Your task to perform on an android device: It's Janet's birthday in next coming week and i had to give her a precious gift , find  oversized poplin shirt in H&M app 
Image 0: 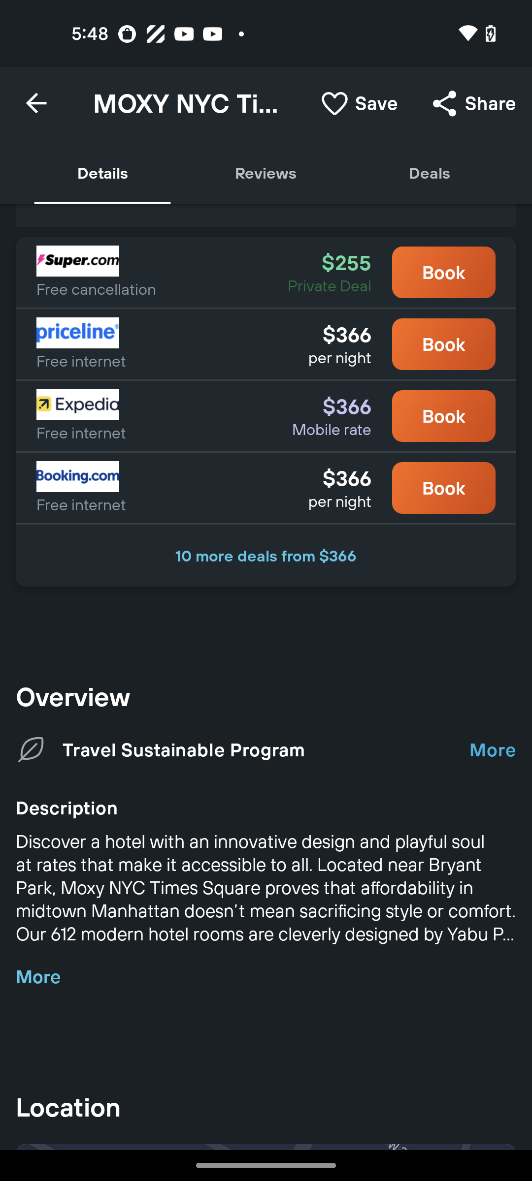
open the H&M app
Step 0: open app "H&M"
Image 1: 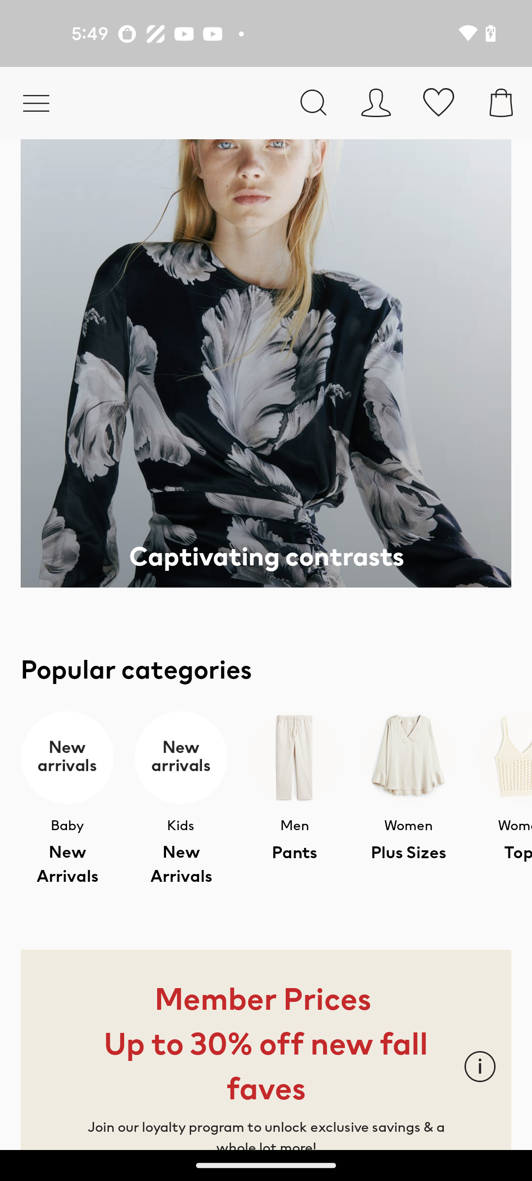
Click on the search icon at the top of the screen
Step 1: click (314, 102)
Image 2: 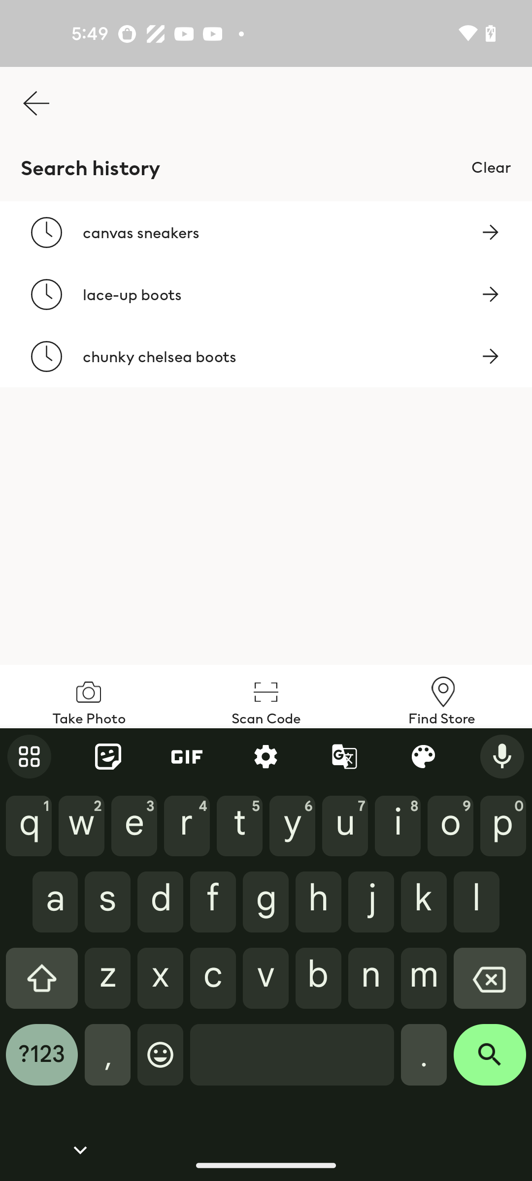
Enter a product as oversized poplin shirt
Step 2: type "oversized poplin shirt"